Your task to perform on an android device: I liked the first property in Rome from the outside area, so I looked at the property details in the Immobiliare app from every perspective, such as the services provided and the property's condition.
Image 0: 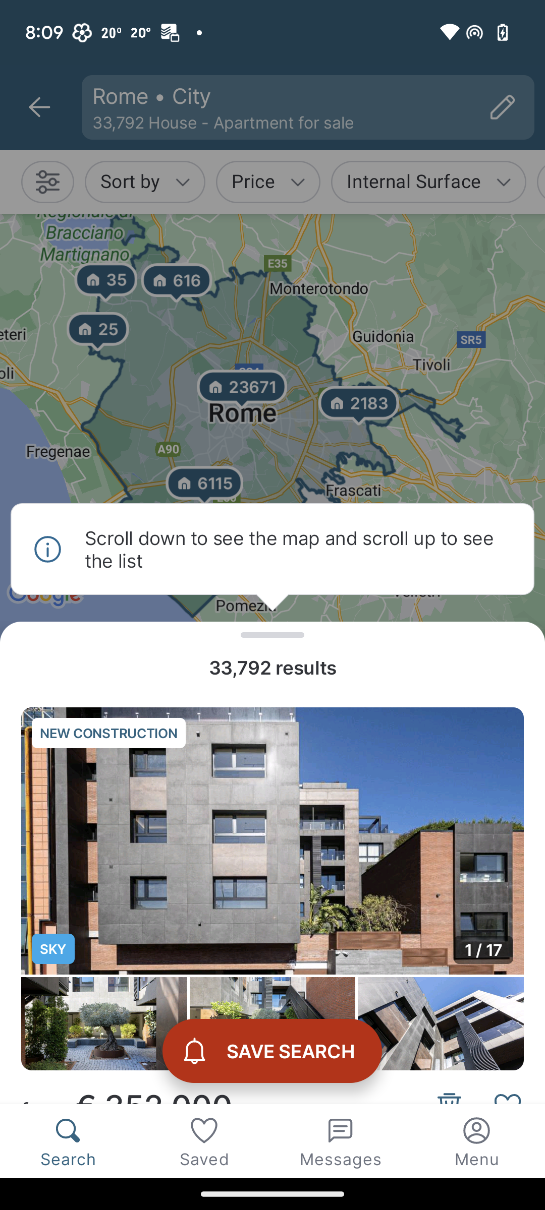
Swipe up the screen
Step 0: scroll down
Image 1: 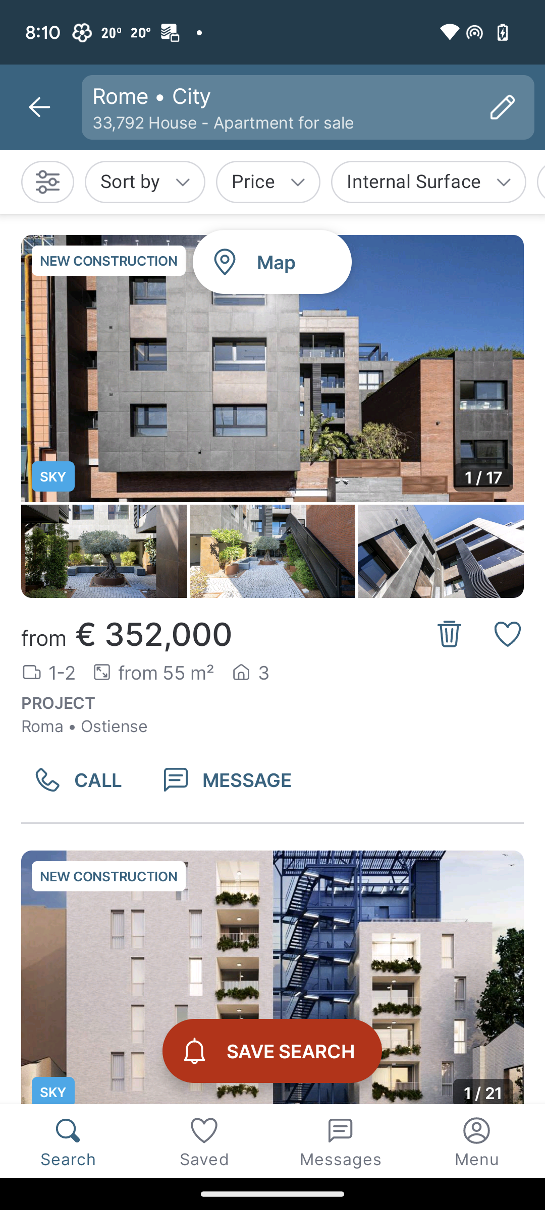
Open the first property
Step 1: click (272, 696)
Image 2: 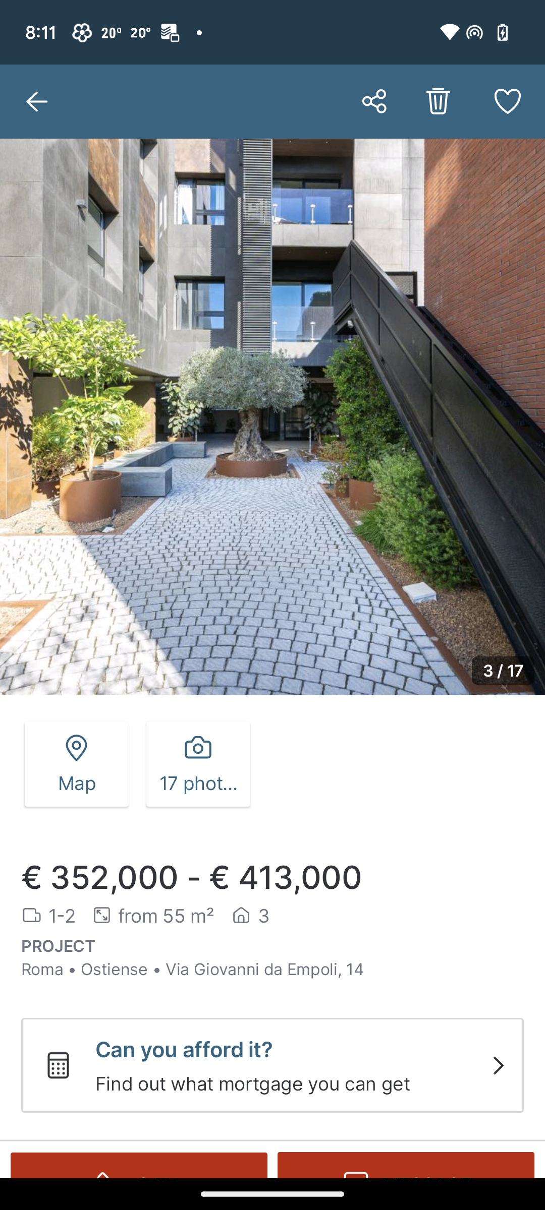
Swipe up the screen to view the property details
Step 2: scroll down
Image 3: 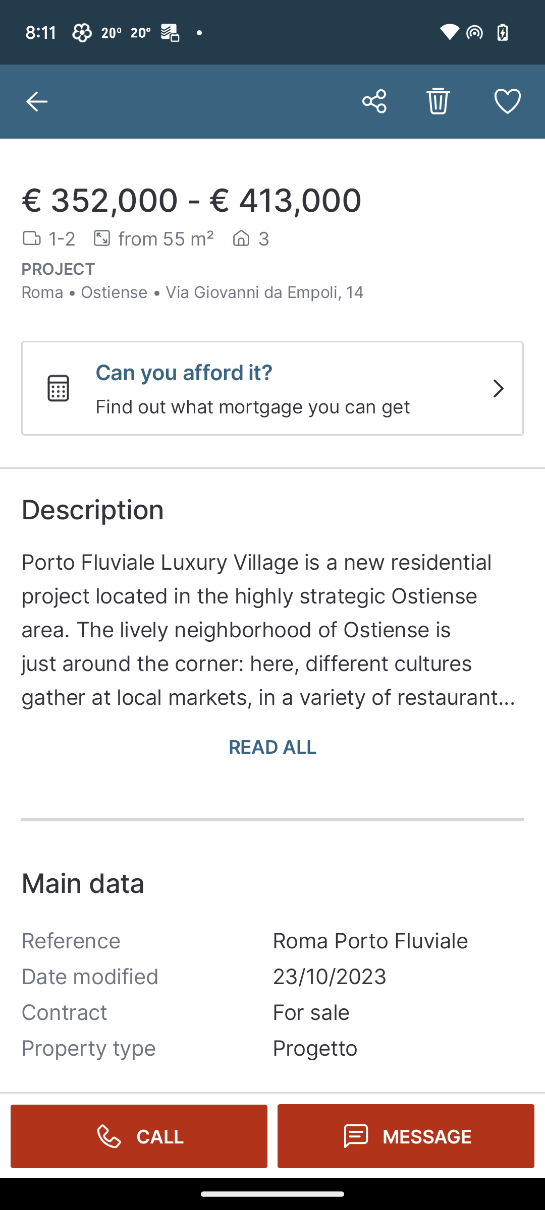
Swipe up the screen to view the property details
Step 3: scroll down
Image 4: 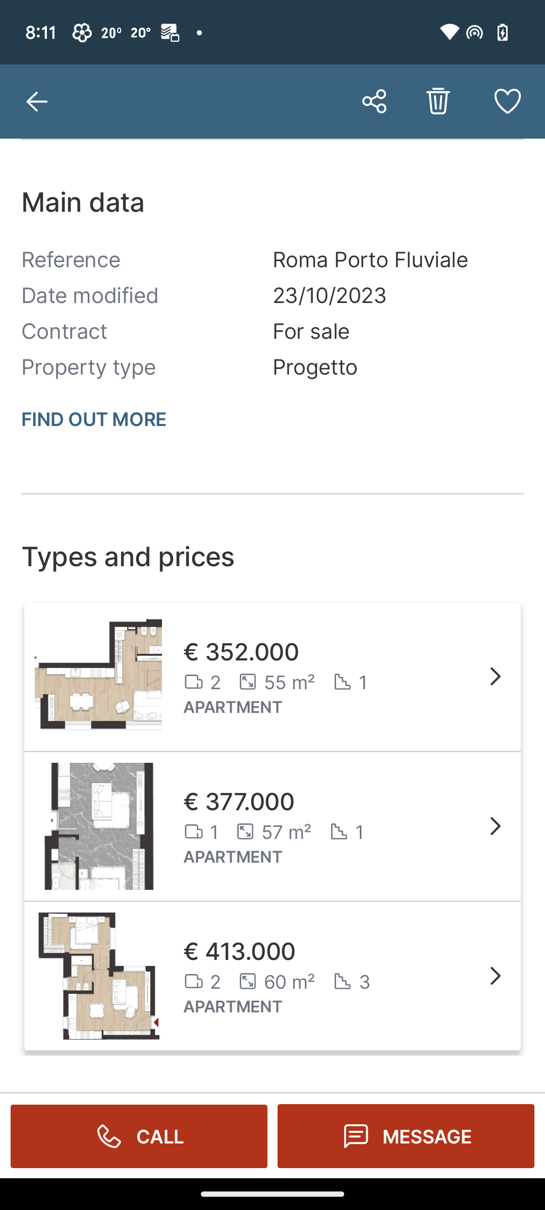
Swipe up the screen to view the property details
Step 4: scroll down
Image 5: 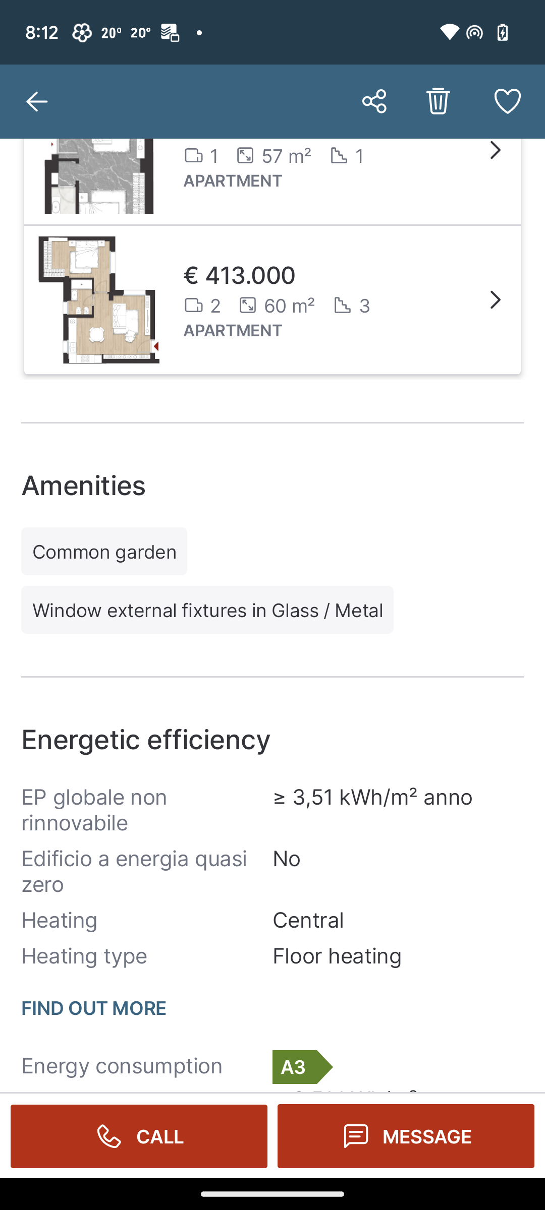
Swipe up the screen to view the property details
Step 5: scroll down
Image 6: 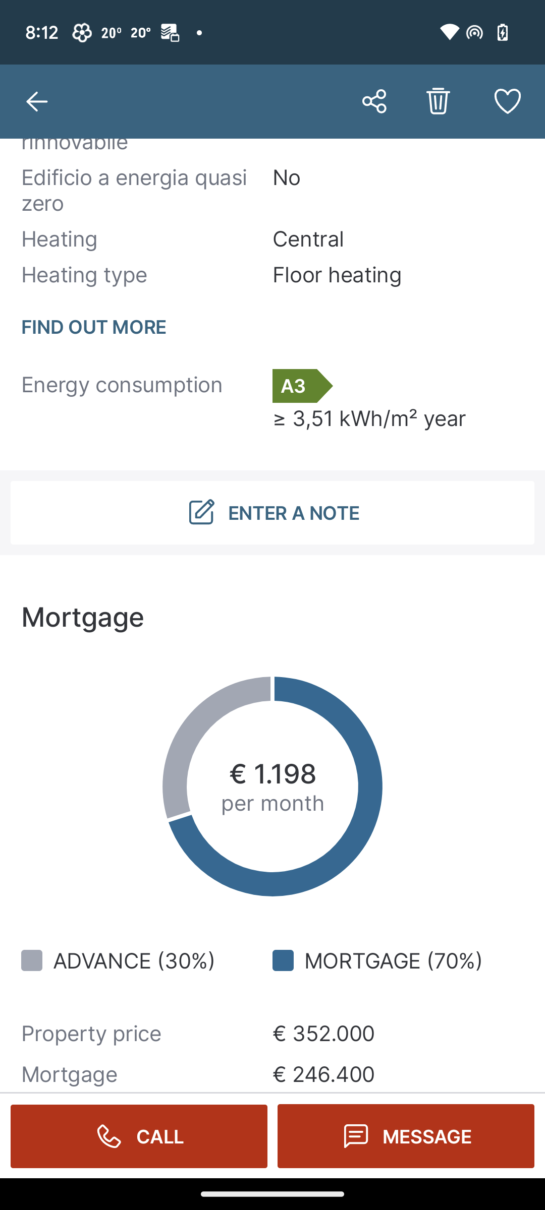
Swipe up the screen to view the property details
Step 6: scroll down